Your task to perform on an android device: Go to the Starva app & take the Running challenge of 200 kilometers
Image 0: 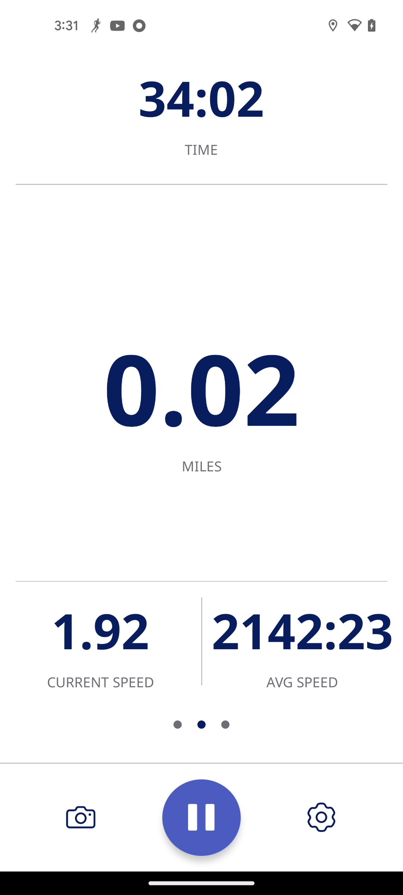
open the Starva app
Step 0: open app "Strava"
Image 2: 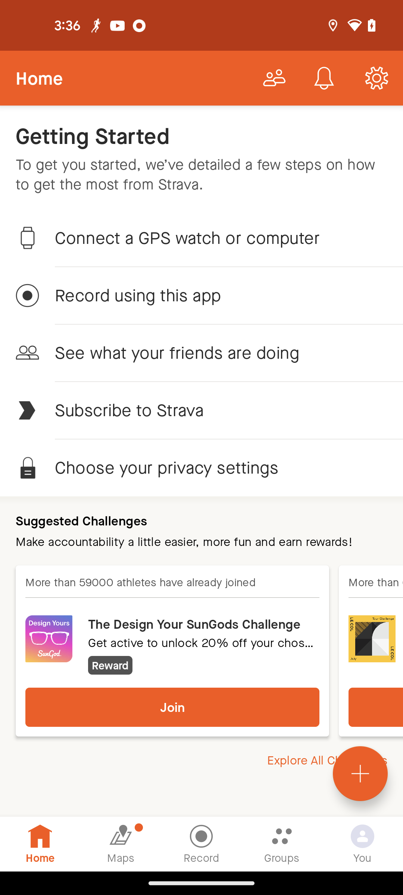
click on Groups tab at the bottom of the screen
Step 2: click (282, 844)
Image 3: 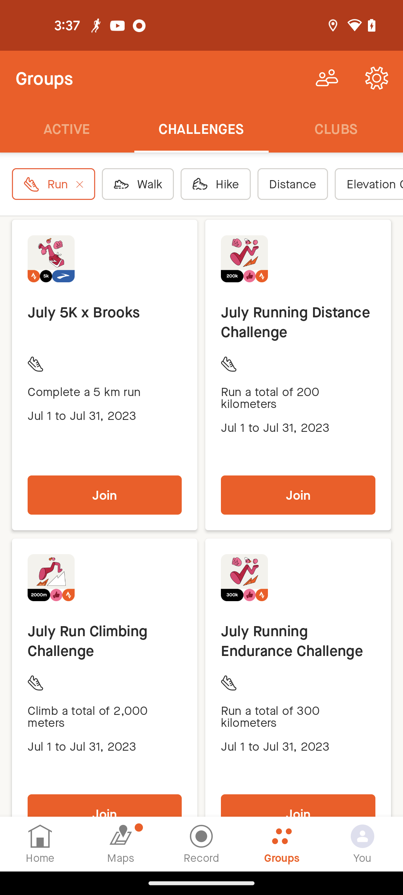
click on the Join button under the July Running Distance challenge
Step 3: click (298, 495)